Your task to perform on an android device: I want to delete my Karin Books name audio because I don't need to
Image 0: 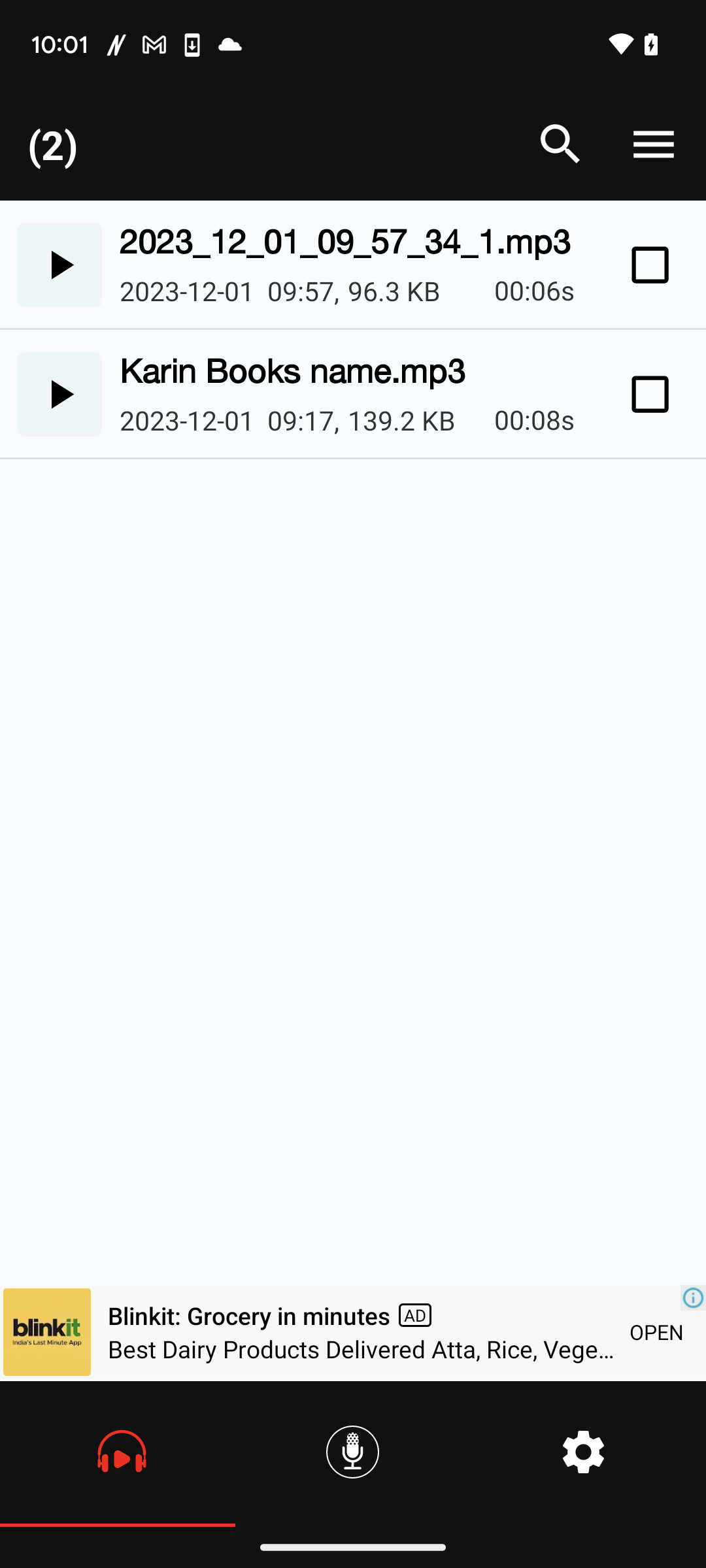
Click on the karin Books name auido
Step 0: click (650, 395)
Image 1: 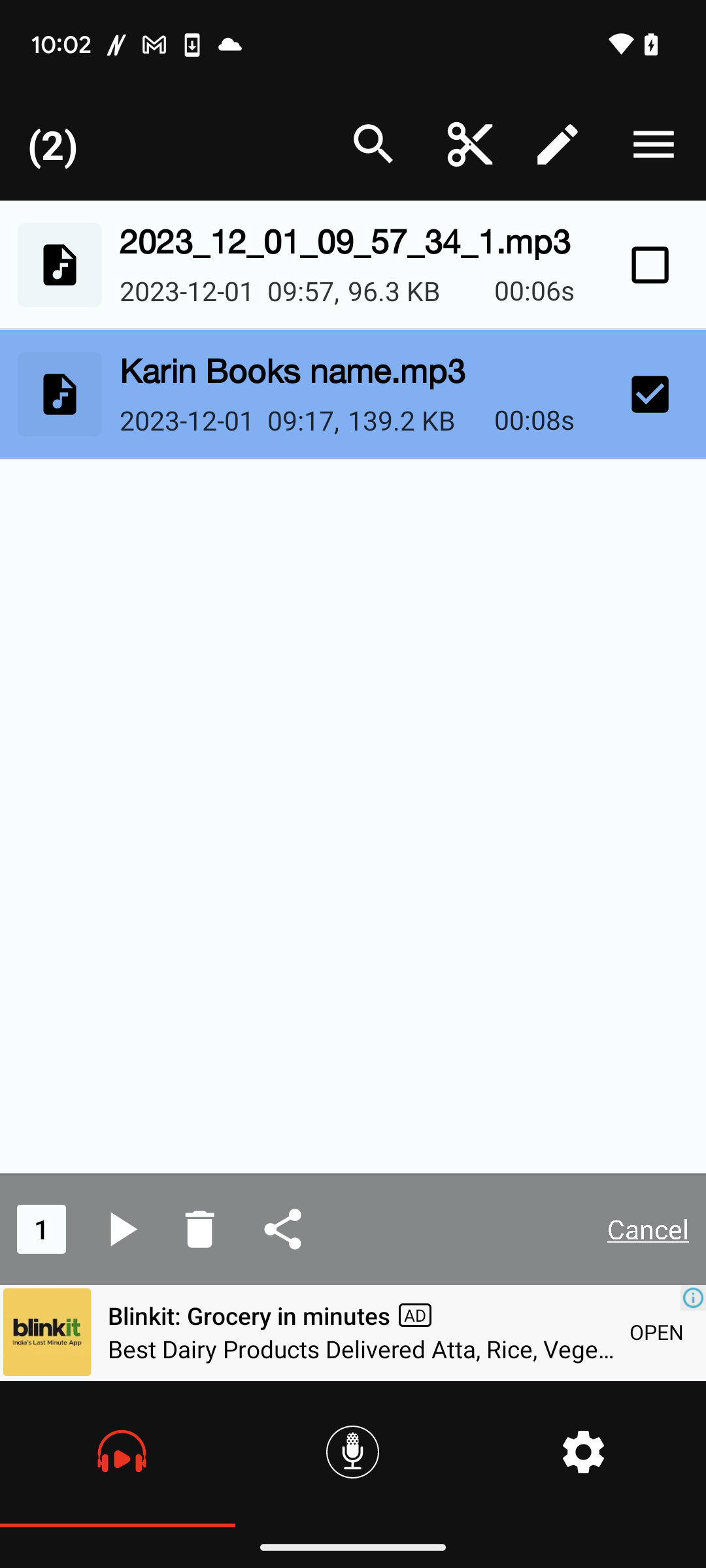
Click on the Delete button
Step 1: click (191, 1222)
Image 2: 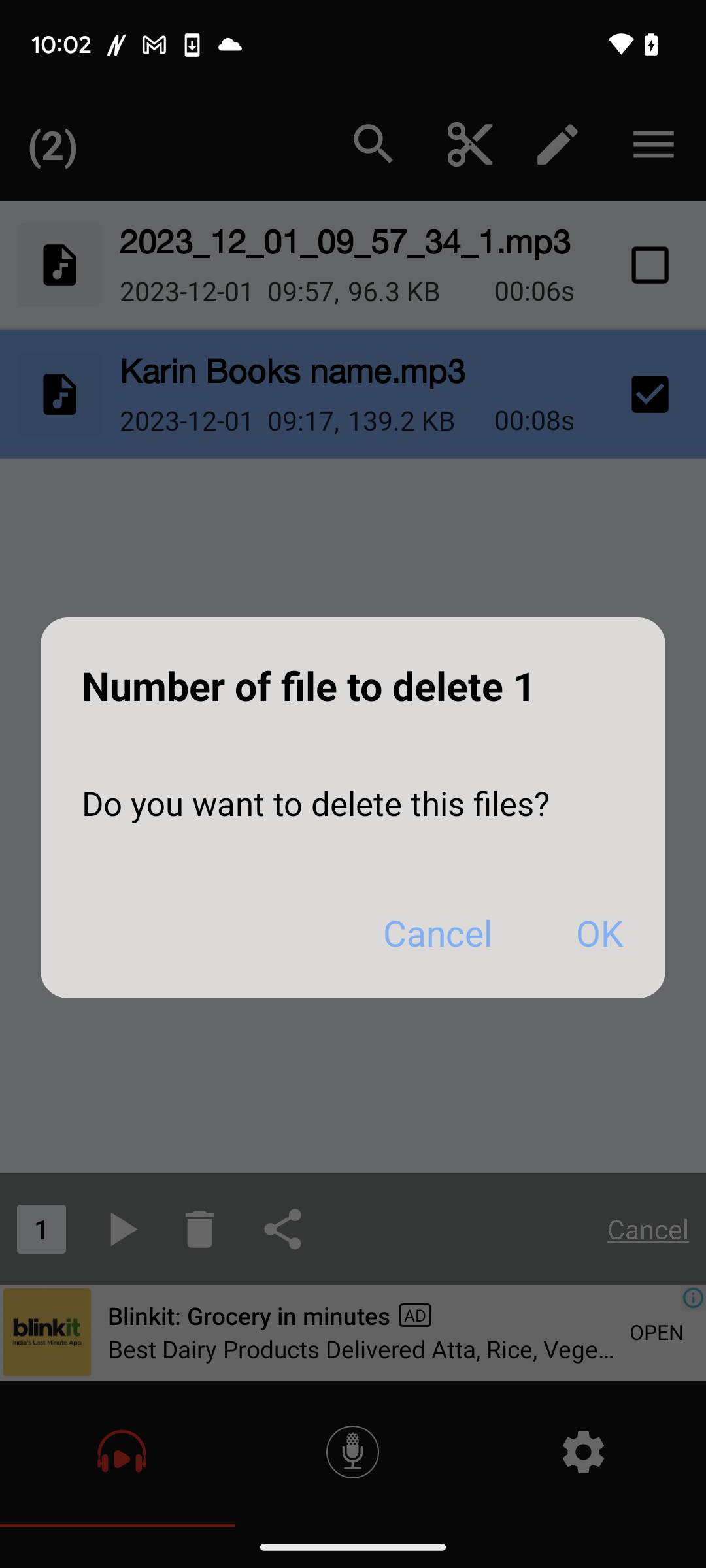
Click on the Ok button 
Step 2: click (599, 932)
Image 3: 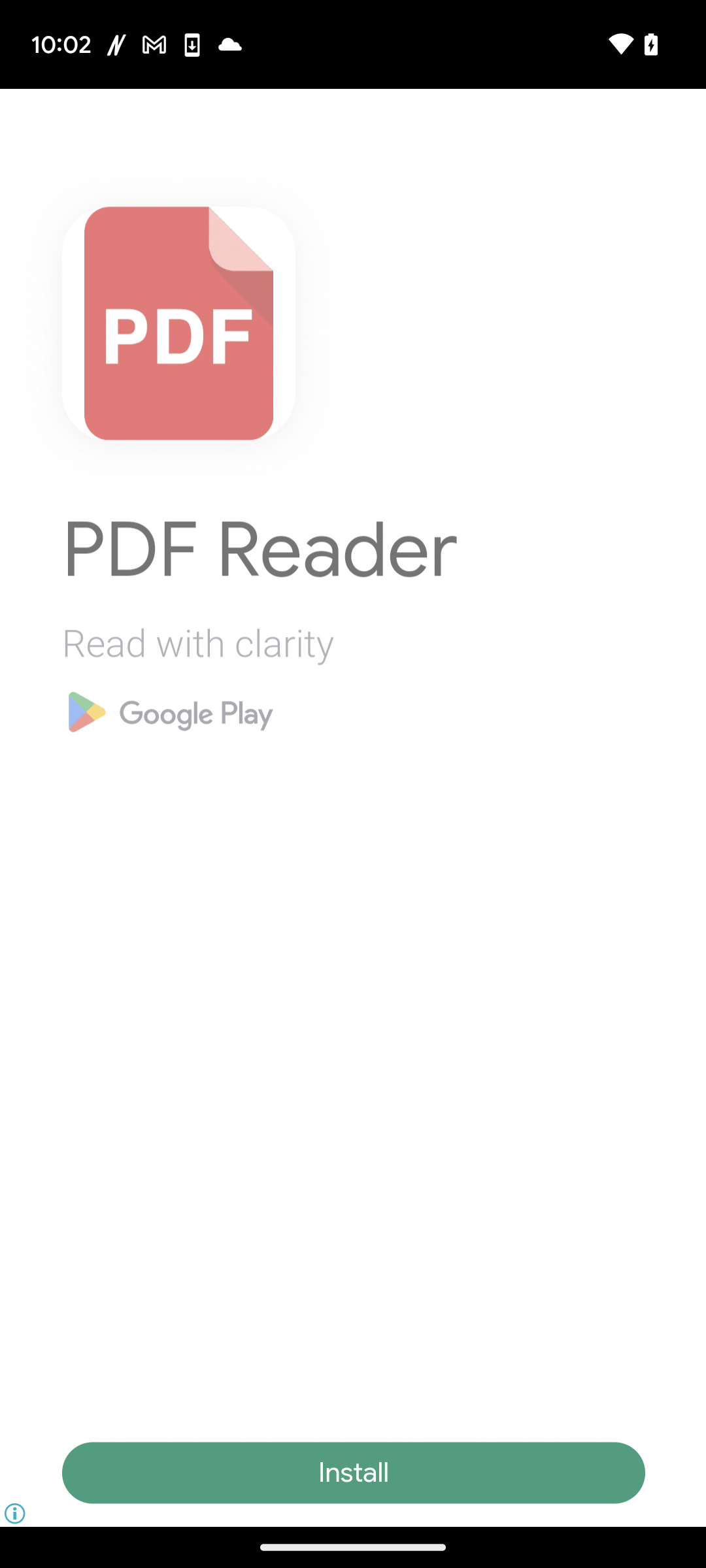
Click on the Ok button 
Step 3: wait